Your task to perform on an android device: View the reviews of the Kiskatinaw Bridge near my hometown, Dawson Creek, Canada, on the Maps app.
Image 0: 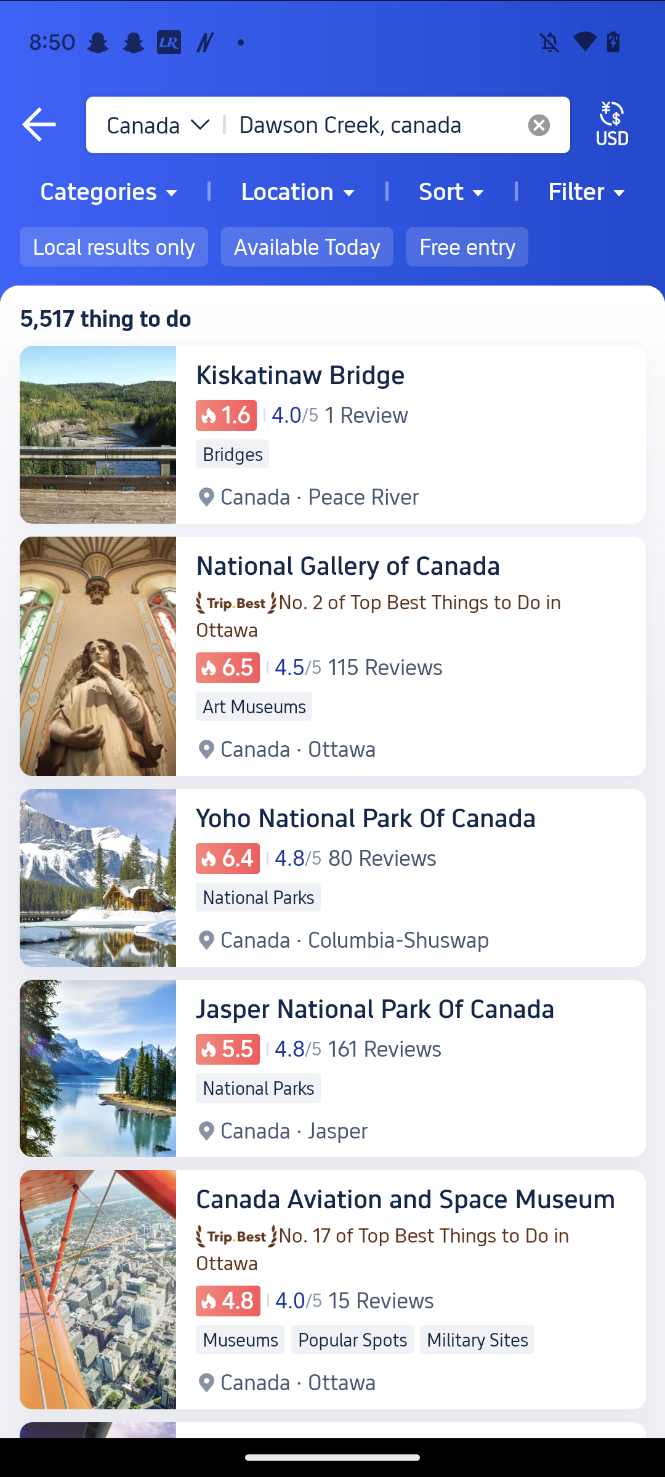
Open the "Kiskatinaw Bridge " tab.
Step 0: click (411, 374)
Image 1: 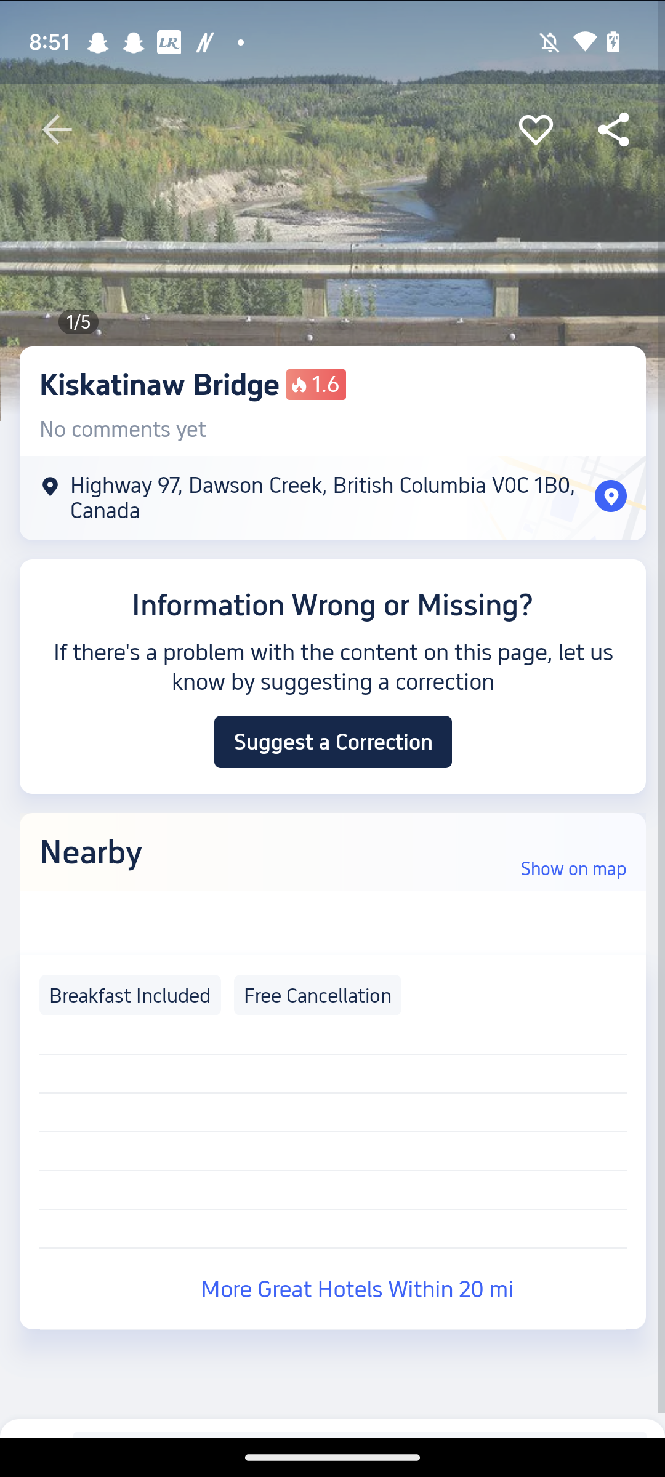
Scroll up
Step 1: scroll down
Image 2: 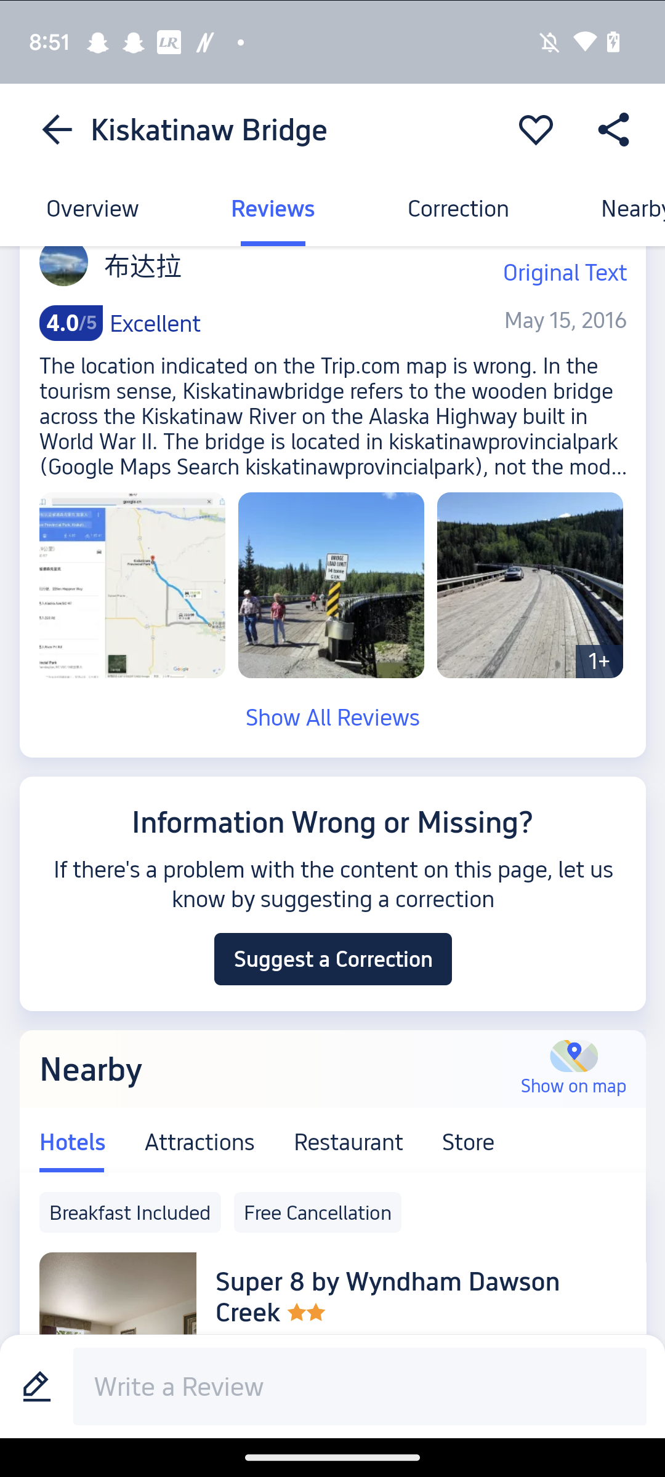
Click on the tab "See All Reviews".
Step 2: click (332, 716)